Your task to perform on an android device: I am going to give Hiking Boots to my father Liam Jones . Search for Hiking Boots in the PUMA app.
Image 0: 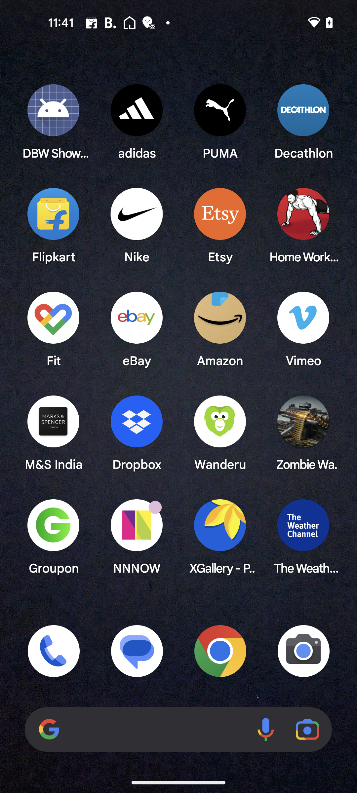
Open the PUMA app
Step 0: open app "PUMA"
Image 1: 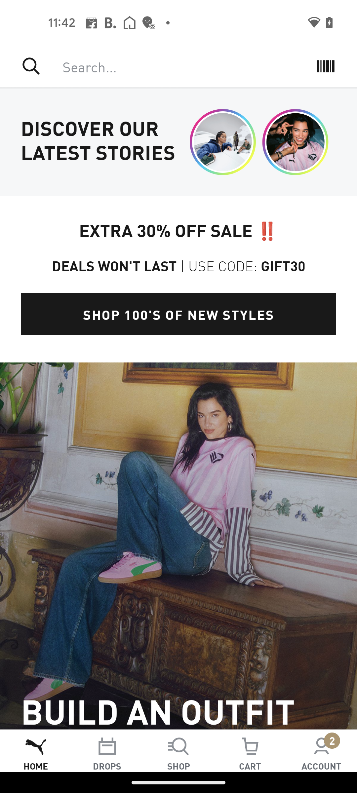
Go to the search bar at the top of the screen
Step 1: click (174, 66)
Image 2: 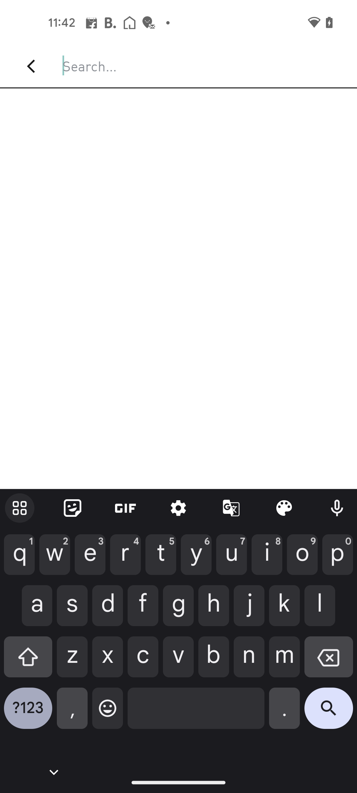
Type Hiking Boots in the search bar 
Step 2: type "Hiking Boots"
Image 3: 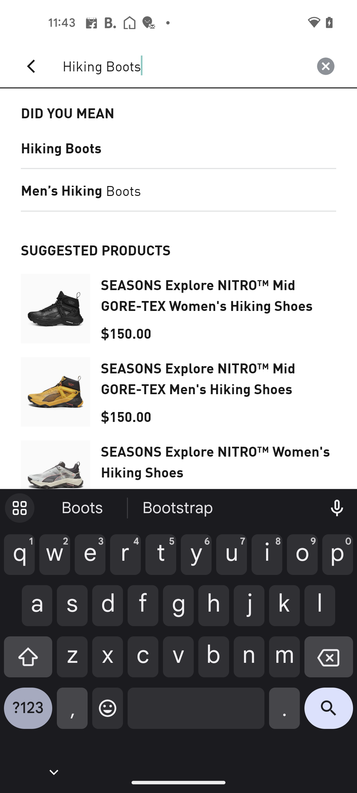
Click on the search button in the keyboard
Step 3: click (329, 713)